Your task to perform on an android device: Open the Clock app and pause the timer
Image 0: 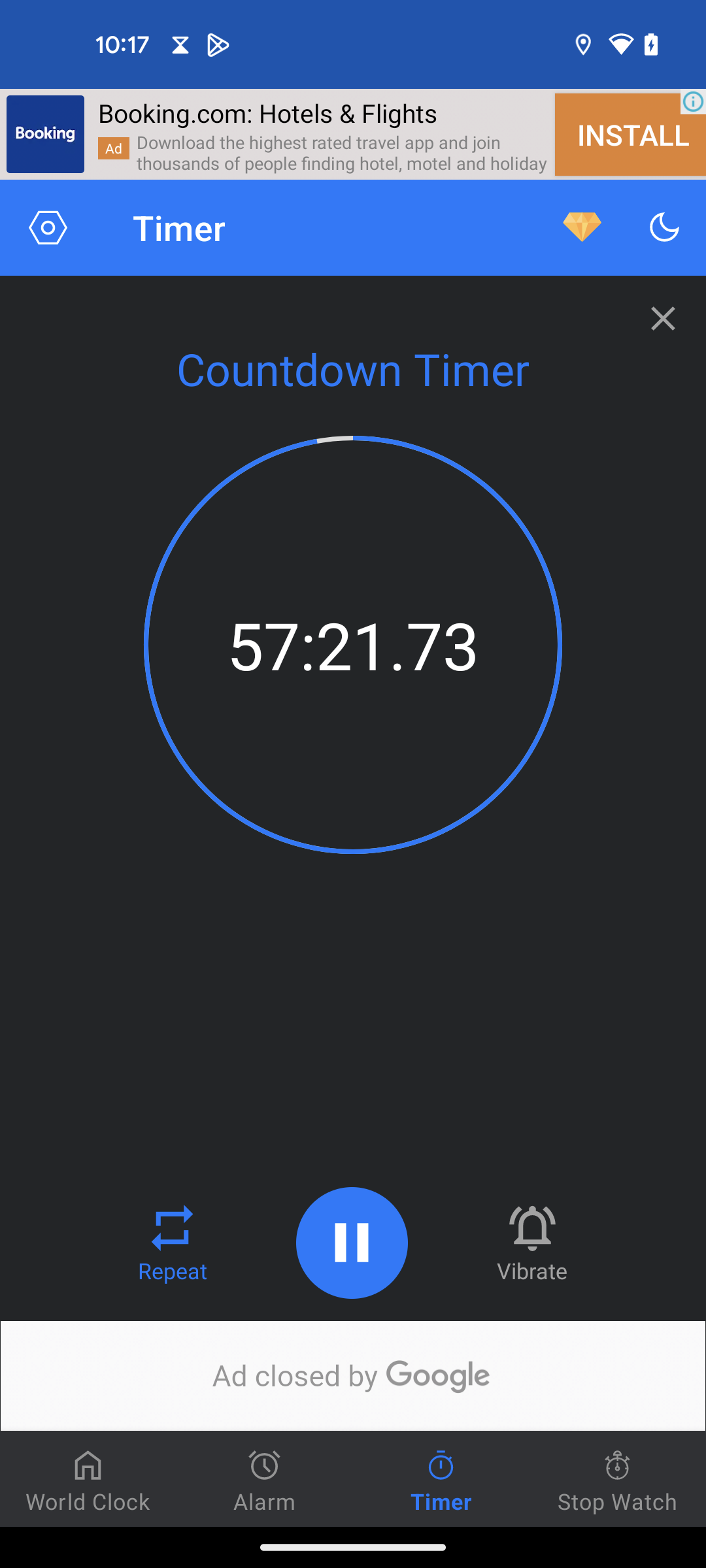
Open the Clock app
Step 0: open app "Clock"
Image 1: 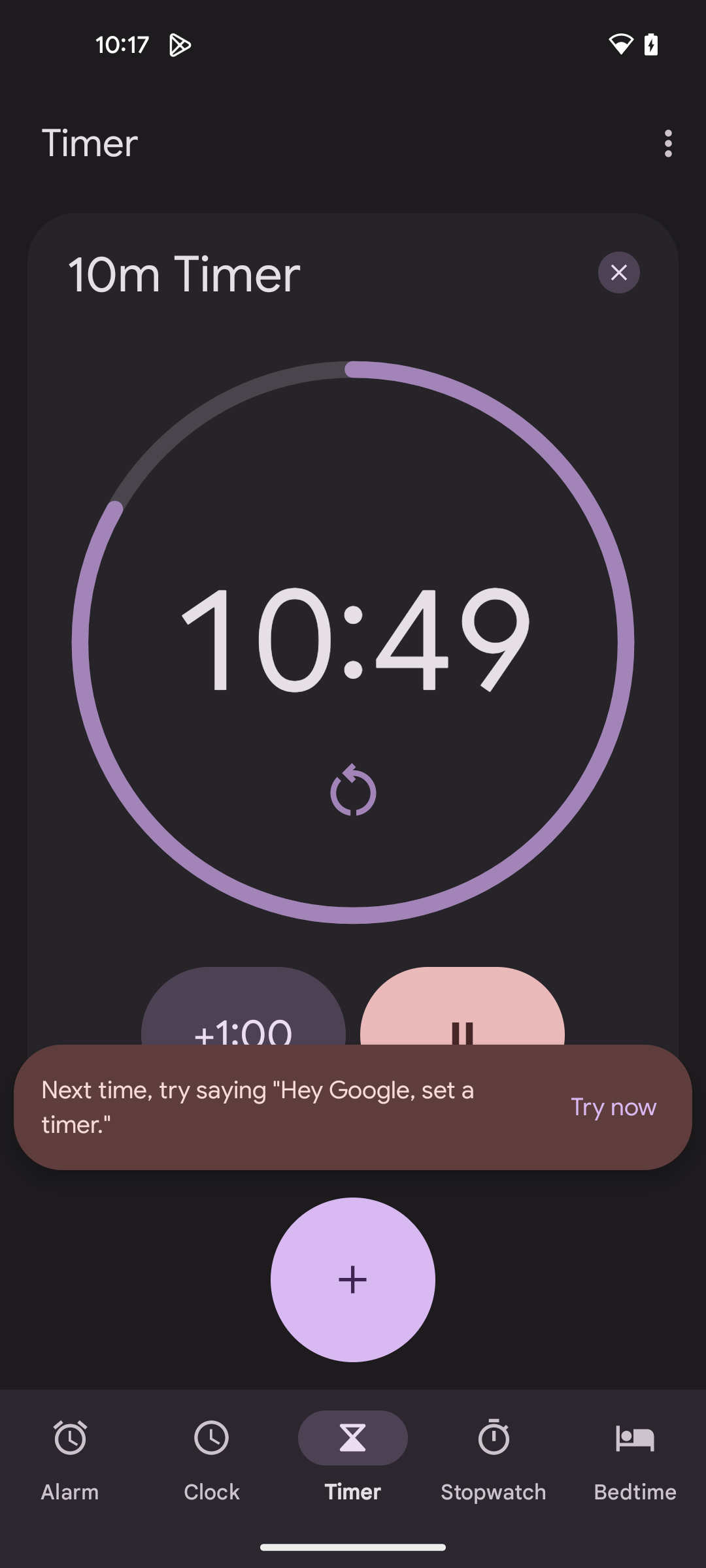
Click on the Pause button
Step 1: click (462, 1034)